Your task to perform on an android device: I'd want to use the Blossom app to identify a plant photo from the gallery in order to know the name & details of the plant
Image 0: 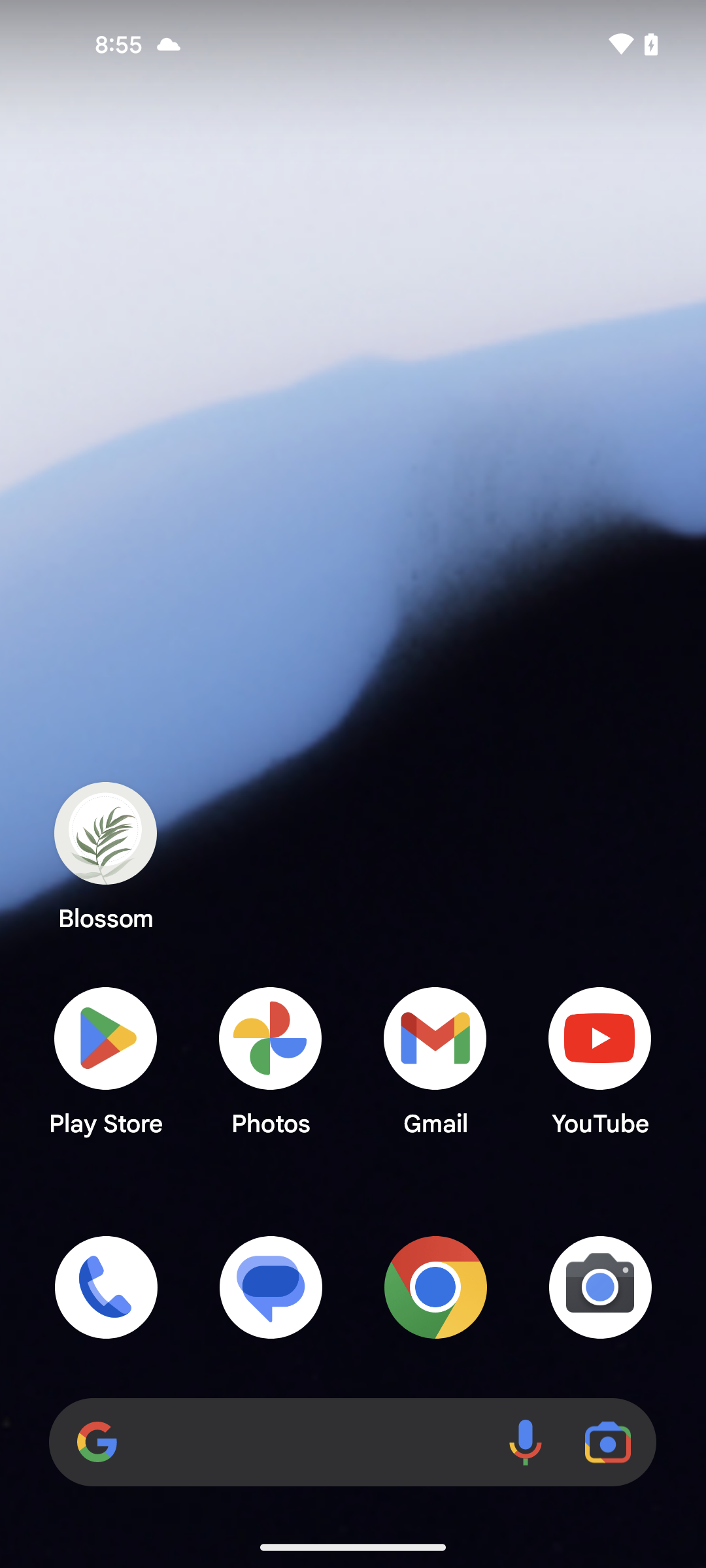
open the Blossom app
Step 0: open app "Blossom"
Image 1: 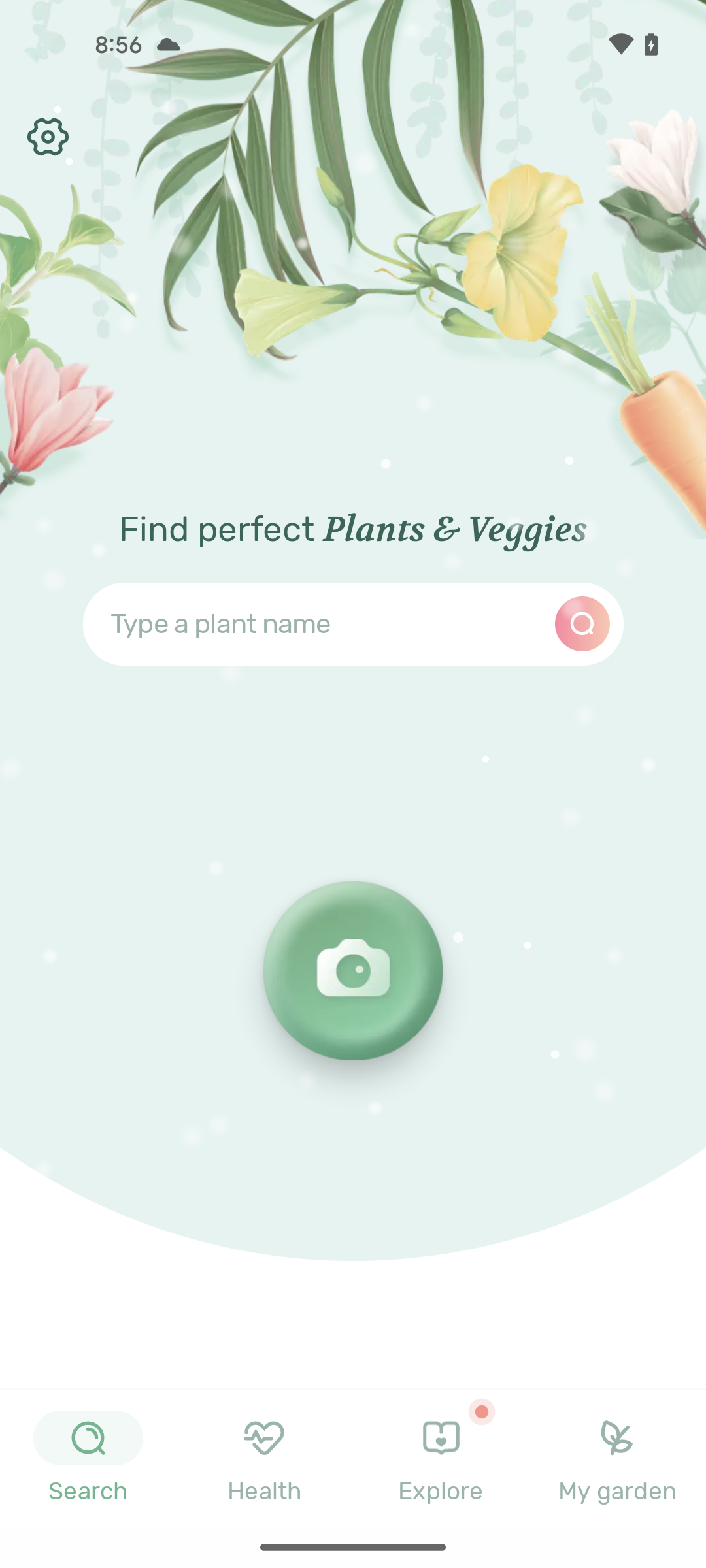
click on the camera button
Step 1: click (363, 977)
Image 2: 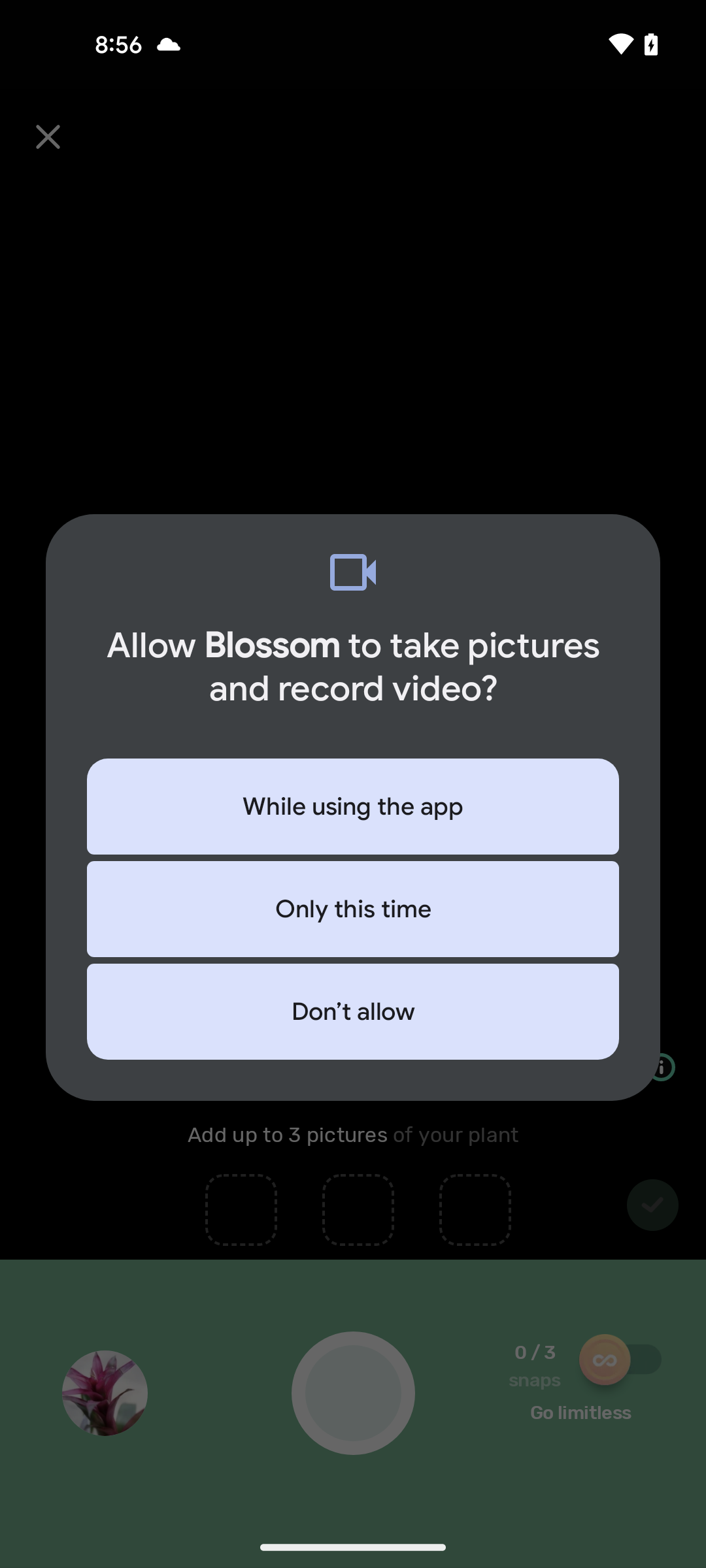
click on while using the app option
Step 2: click (353, 806)
Image 3: 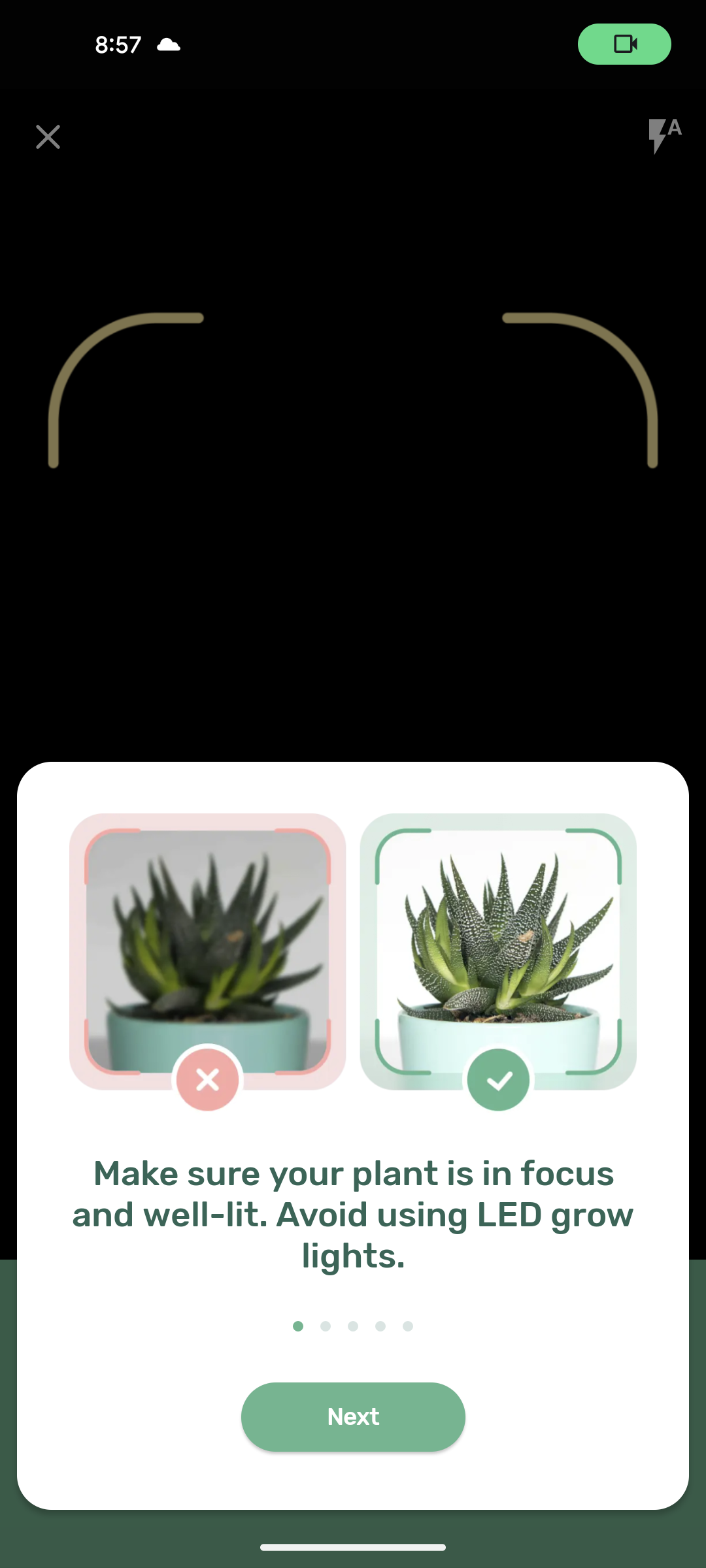
click on next option
Step 3: click (353, 1417)
Image 4: 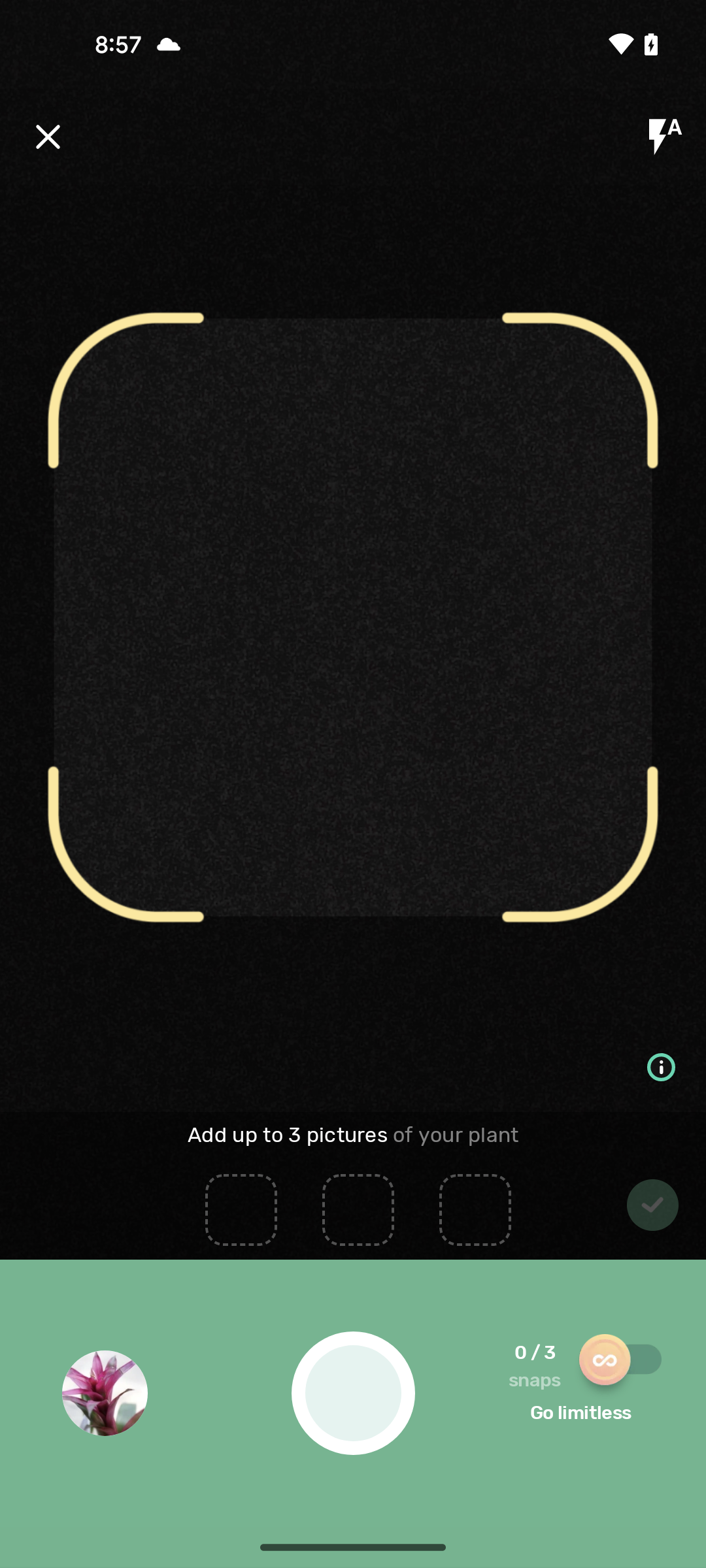
click on the gallery option
Step 4: click (114, 1409)
Image 5: 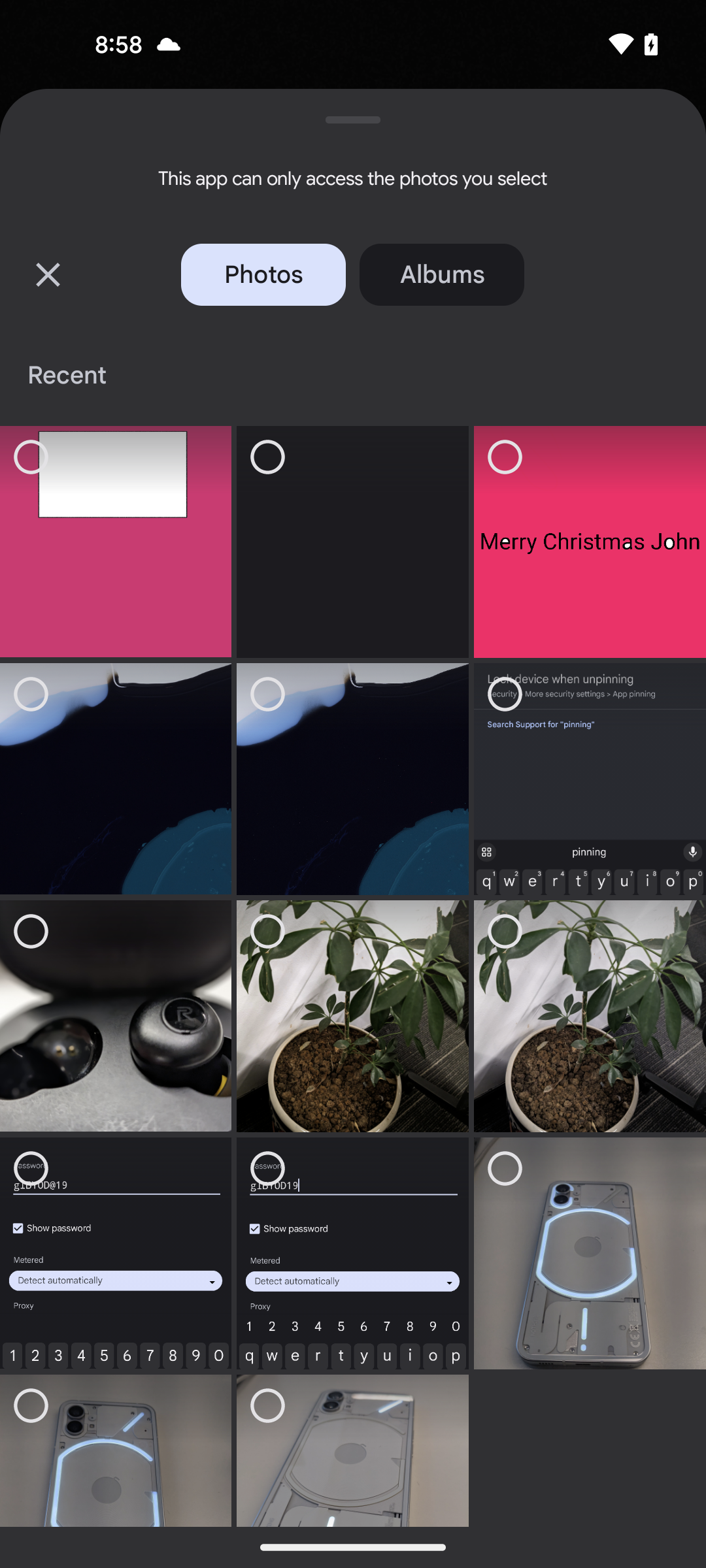
select the plant photo
Step 5: click (352, 1016)
Image 7: 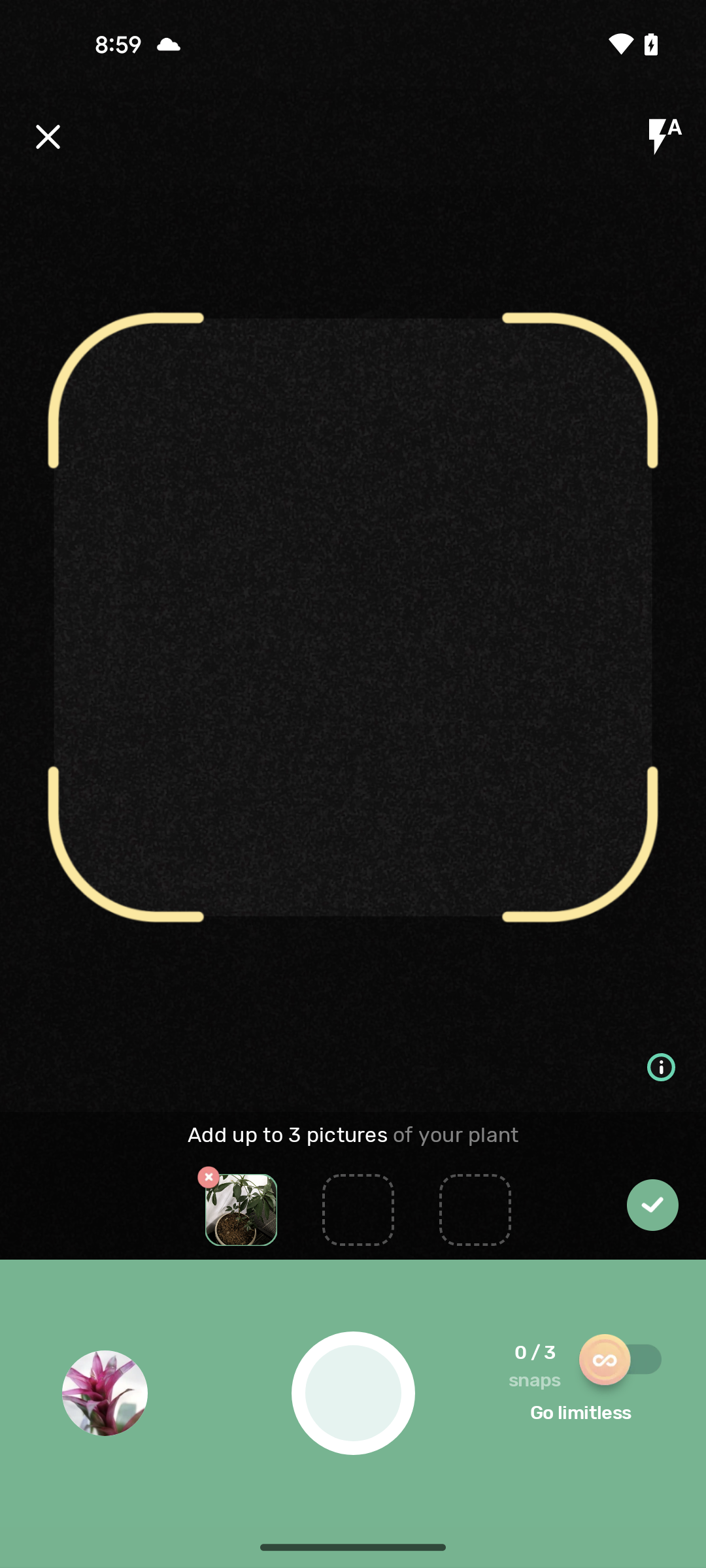
click on tick icon
Step 7: click (645, 1203)
Image 8: 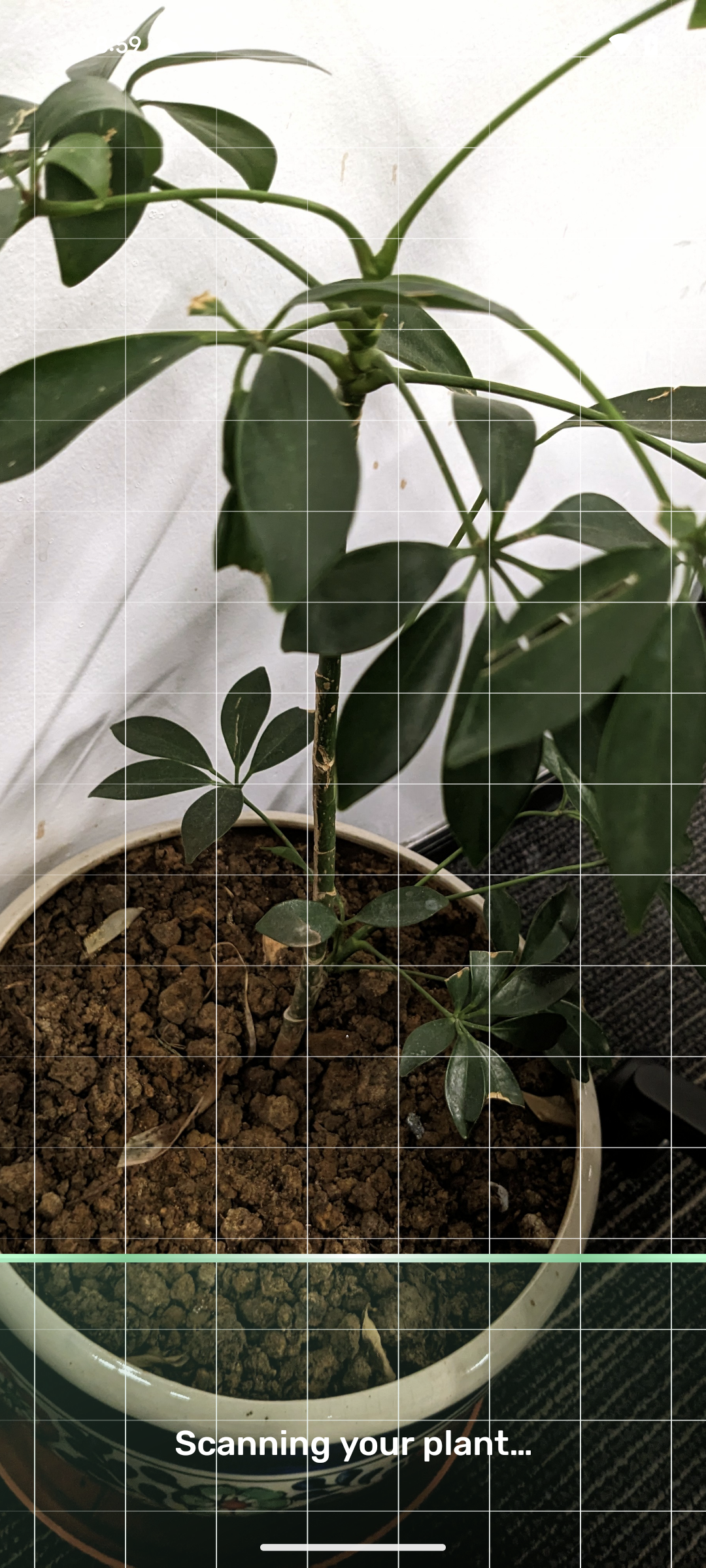
click on tick icon
Step 8: wait